Your task to perform on an android device: Now that I know what the plant's name is, I want to use the PlantIn app to learn more tips about planting and care.
Image 0: 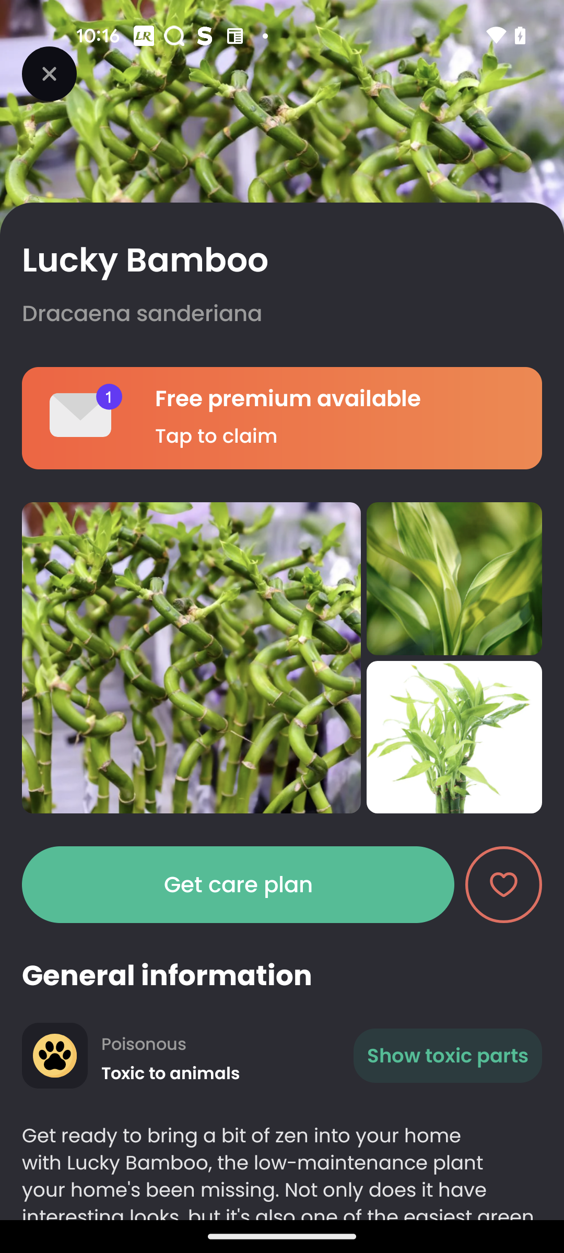
Swipe up to view the Planting and Care
Step 0: scroll down
Image 1: 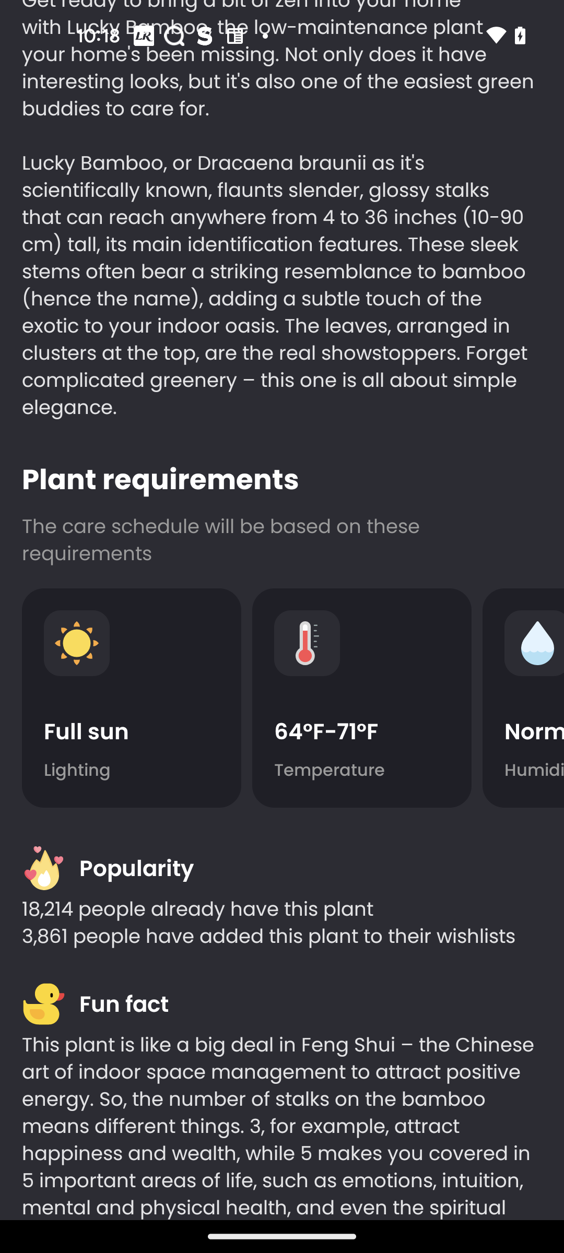
Swipe up to view the Planting and Care
Step 1: scroll down
Image 2: 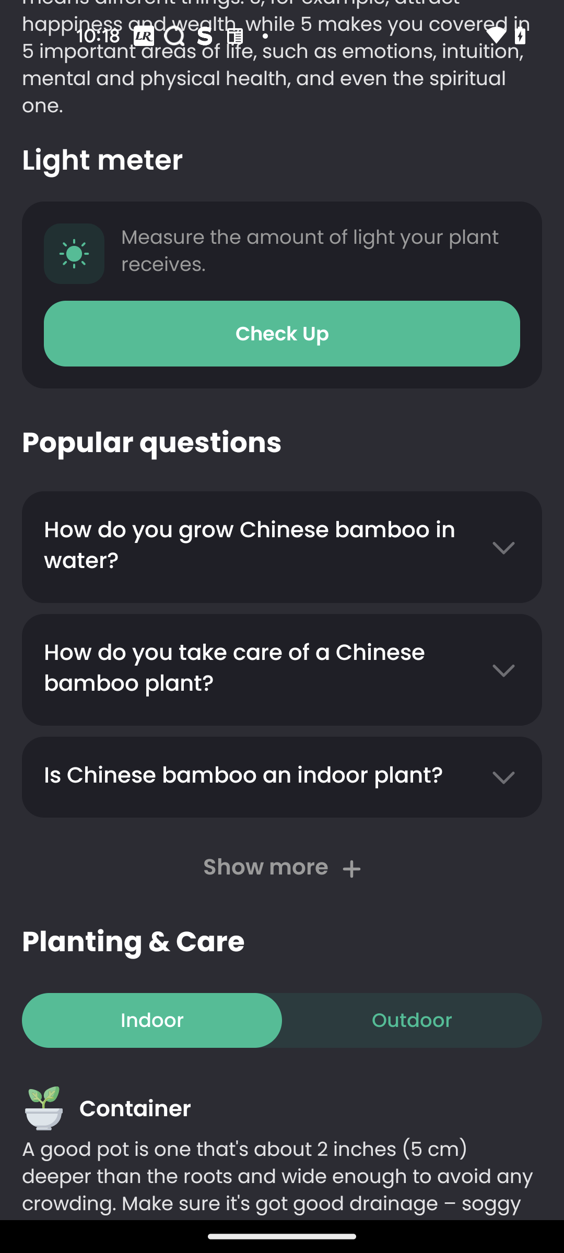
Swipe up to view the Planting and Care
Step 2: scroll down